Your task to perform on an android device: I'm going to Berlin from France, and I want to know the weather map of Berlin on the Weather Channel app.
Image 0: 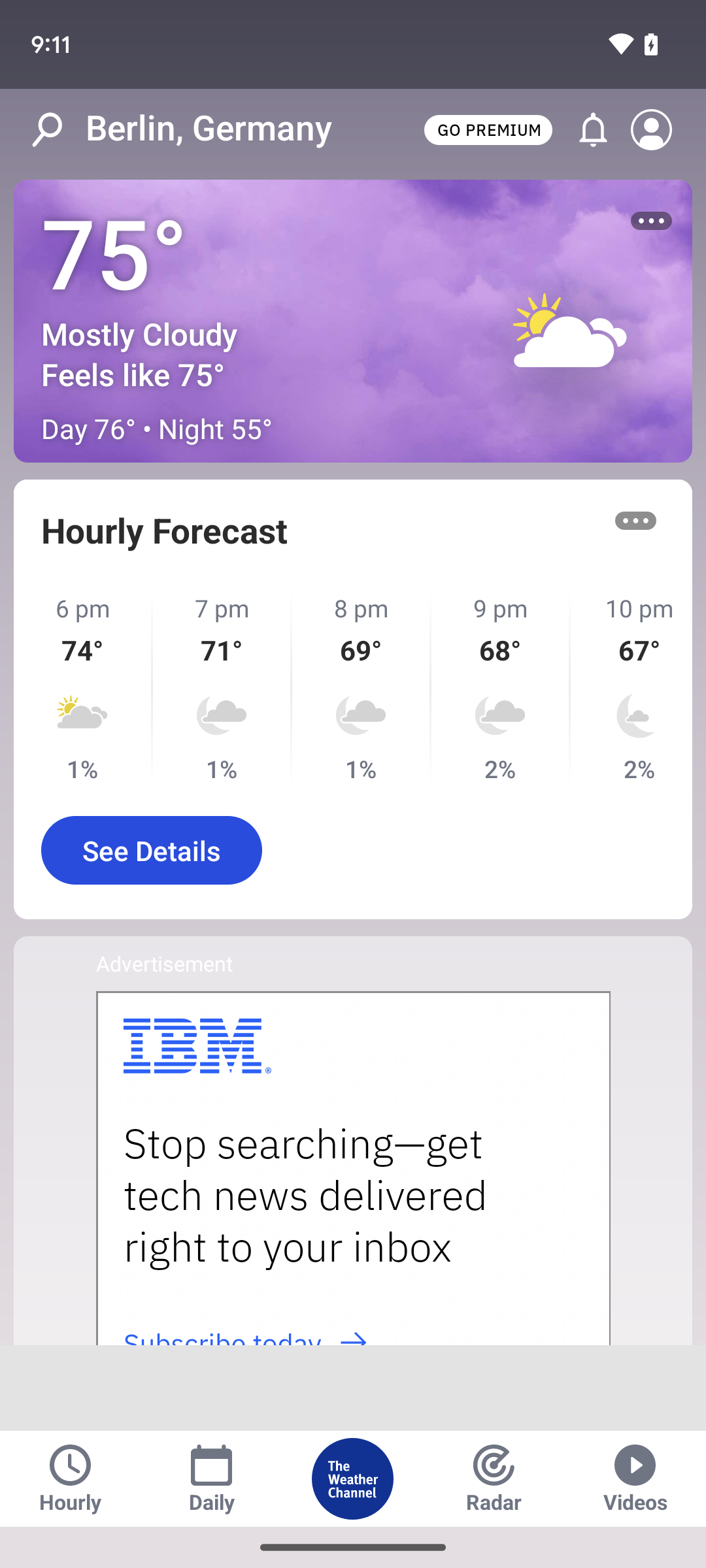
Tap on the radar present at the bottom of the screen.
Step 0: click (494, 1478)